Your task to perform on an android device: In Google Slides, I want to create a new Google Slide with a template flash card for presentation at the A book club meeting
Image 0: 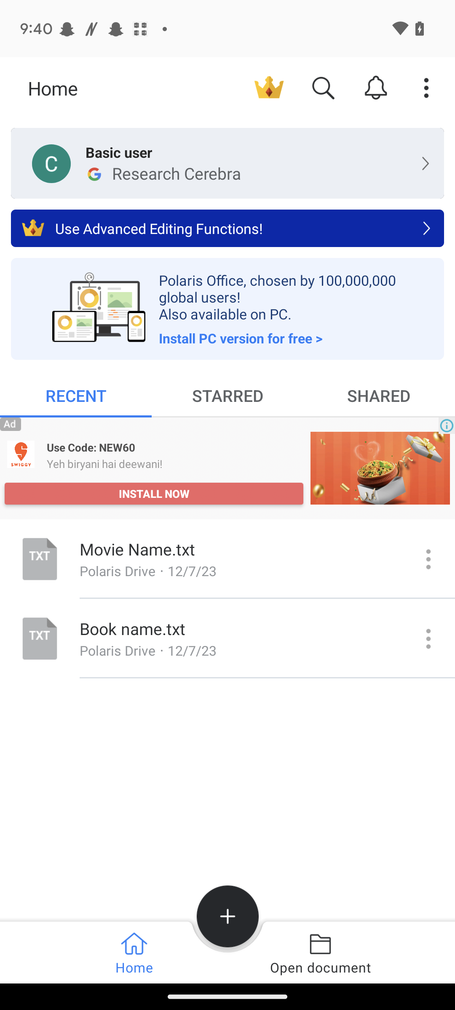
Open the slides app
Step 0: open app "Slides"
Image 1: 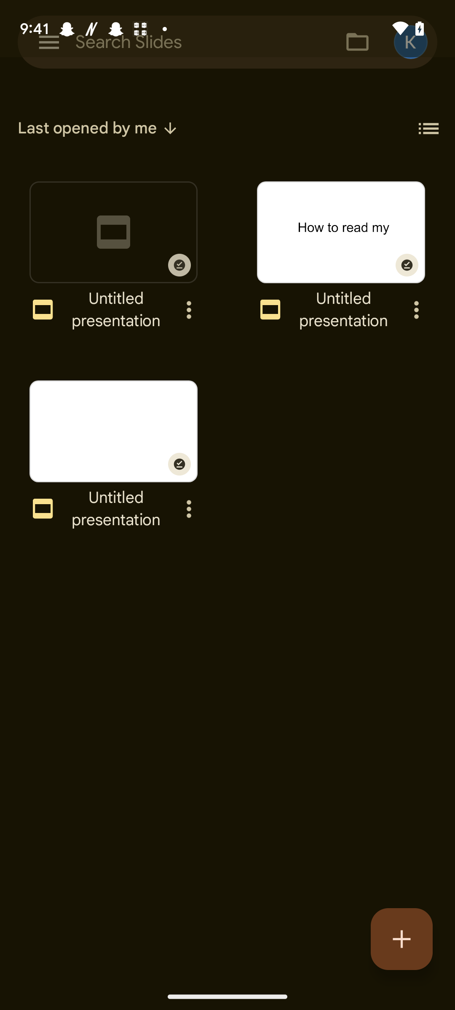
Click on the create button 
Step 1: click (401, 939)